Your task to perform on an android device: To read the A_short_history_of_Germany file, I want to open this file. So open this file in the OneDrive app.
Image 0: 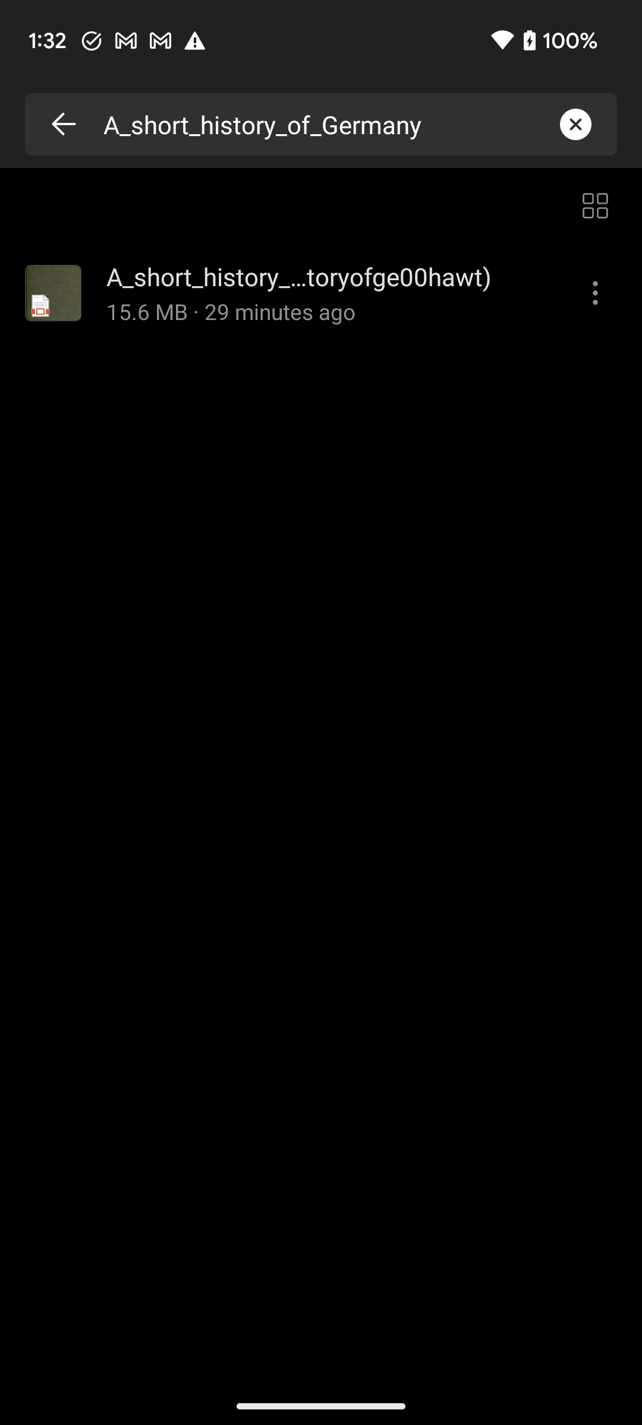
Click on the A_short_history_of_Germany file to open this file.
Step 0: click (302, 276)
Image 1: 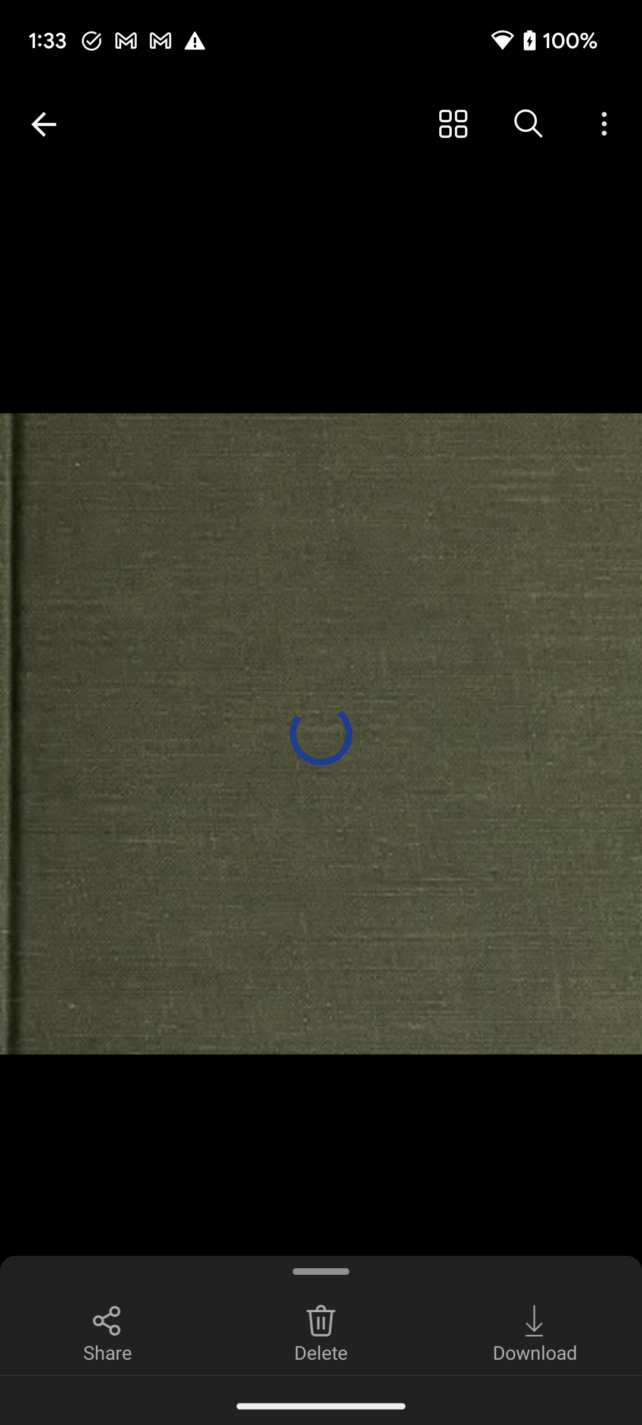
Click on the A_short_history_of_Germany file to open this file.
Step 1: wait